Your task to perform on an android device: View all the meetings I have scheduled on the Calendar app.
Image 0: 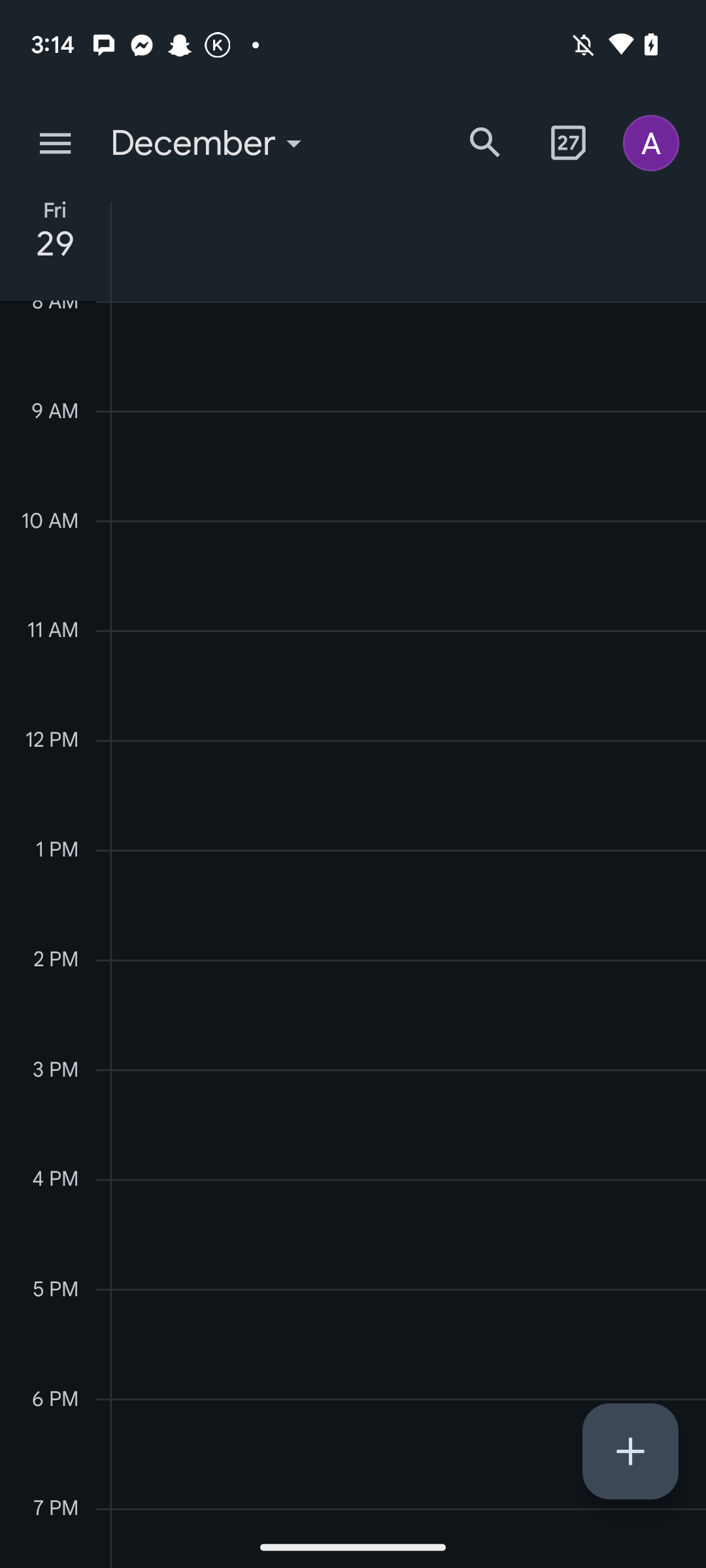
Click on the Menu Icon at the top left corner of the screen.
Step 0: click (55, 143)
Image 1: 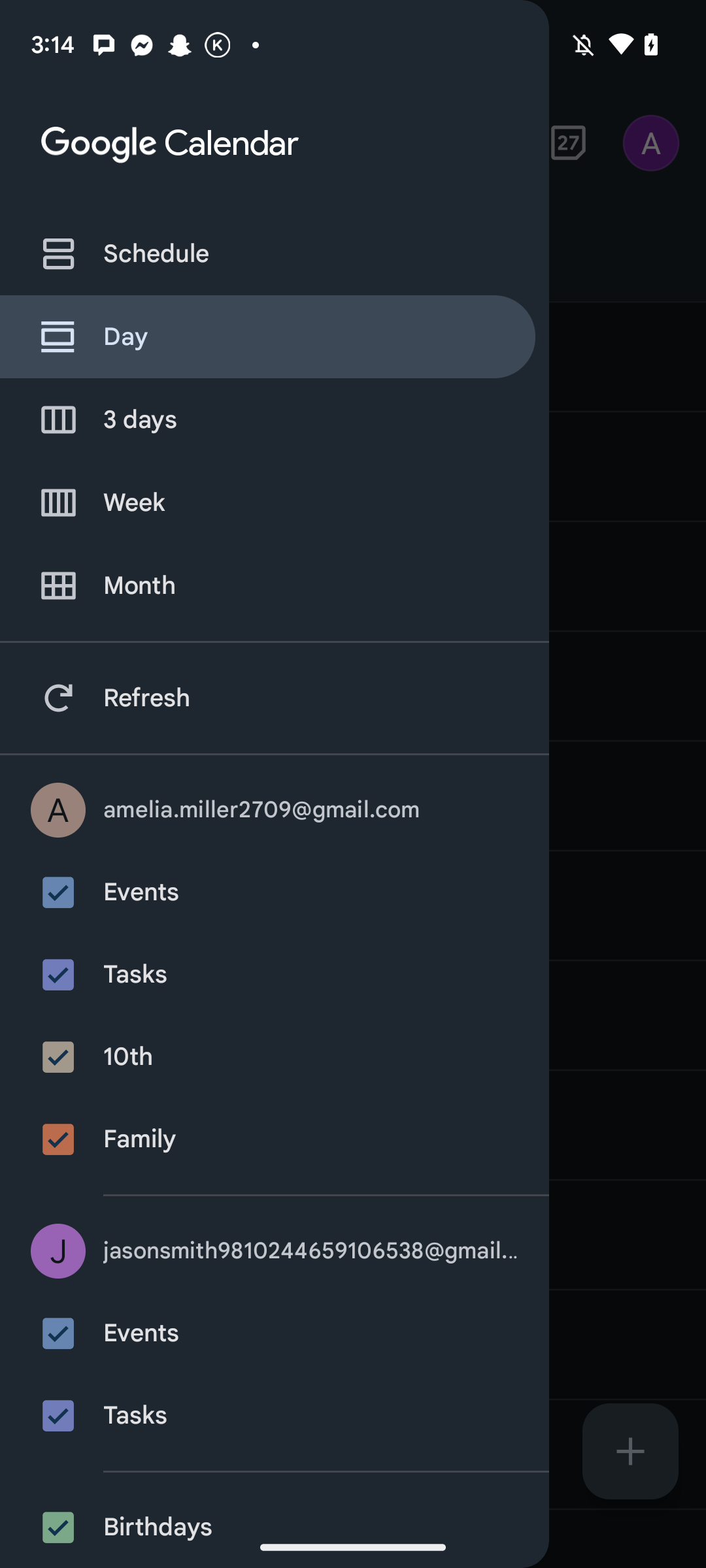
Click on the Schedule button.
Step 1: click (275, 253)
Image 2: 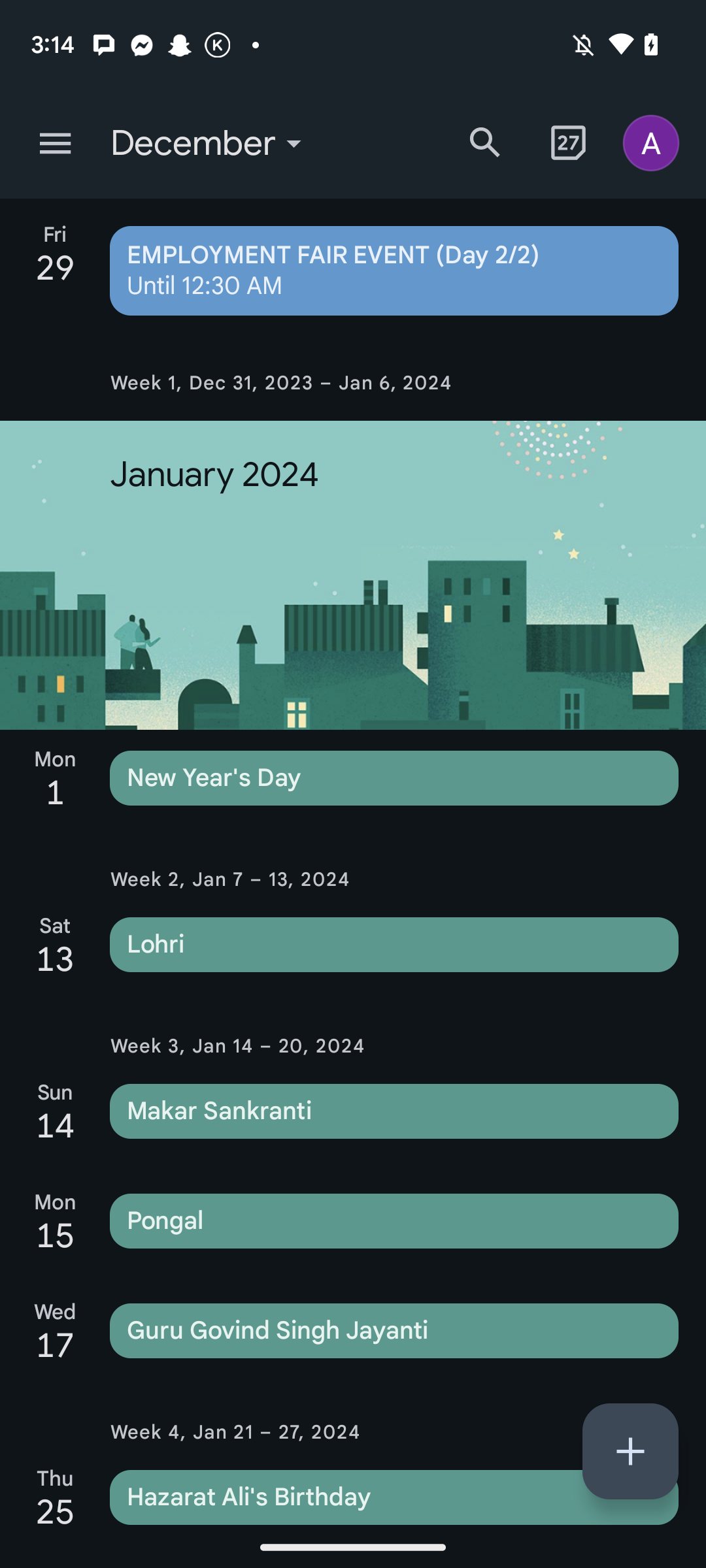
Scroll down to view more meetings.
Step 2: scroll up